Your task to perform on an android device: I feel a lack of motivation in myself because there is no one in my family with whom I can go cycling. I want to stay motivated, so check out the JefitTeam post in the Blog section for inspiration in the JEFIT app.
Image 0: 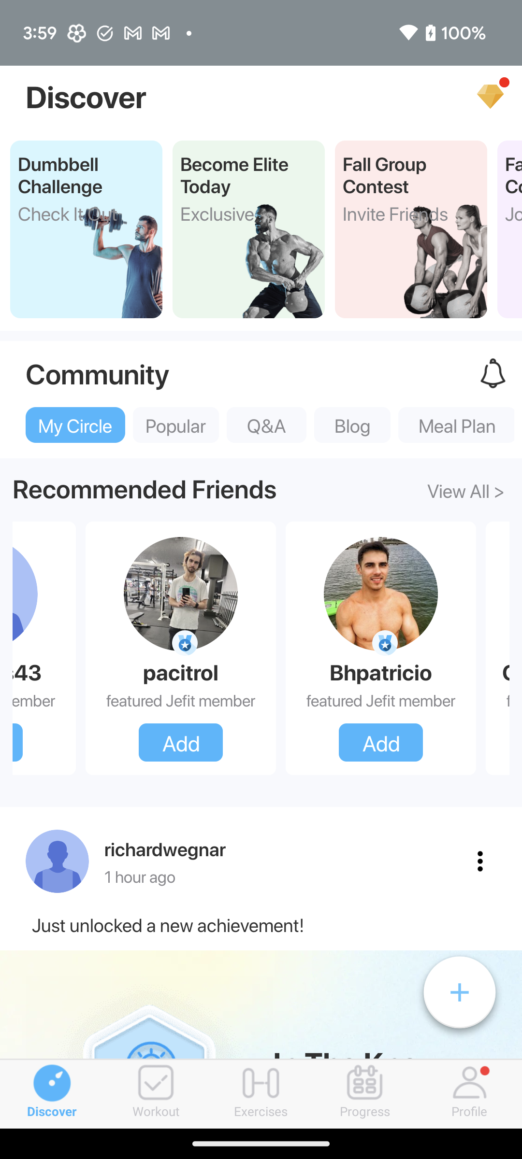
Click on the Blog section to view the JefitTeam's posts.
Step 0: click (352, 424)
Image 1: 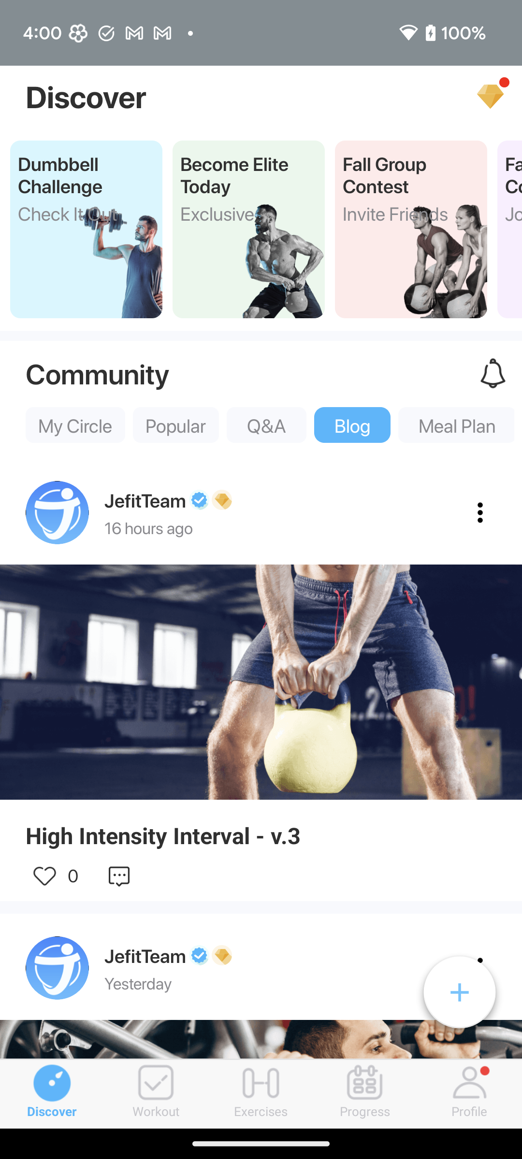
Scroll down to view more posts from JefitTeam.
Step 1: scroll down
Image 2: 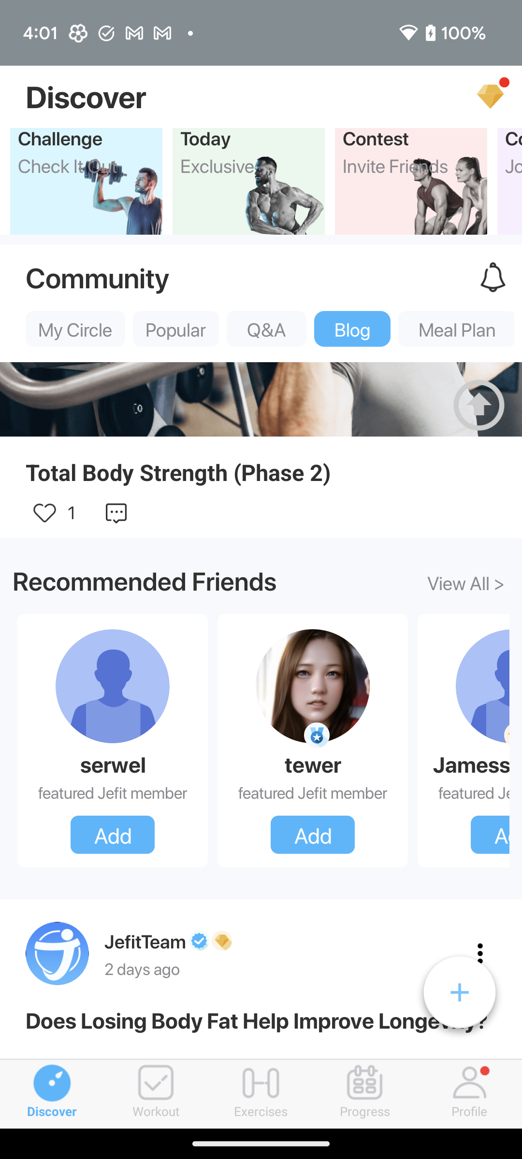
Scroll down to view more posts from JefitTeam.
Step 2: scroll down
Image 3: 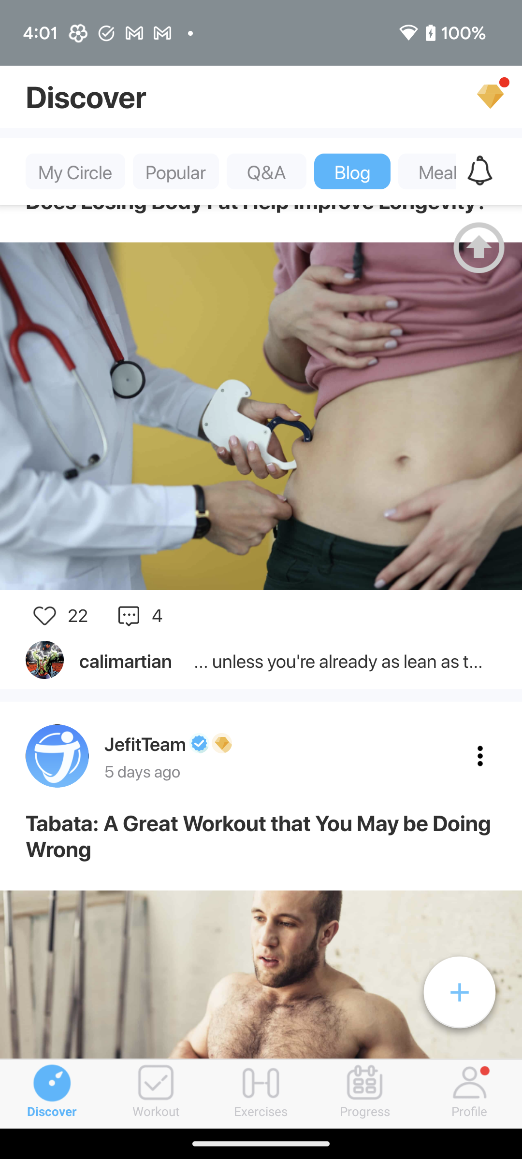
Scroll down to view more posts from JefitTeam.
Step 3: scroll down